Your task to perform on an android device: I want to rename a file related to my photo.
Image 0: 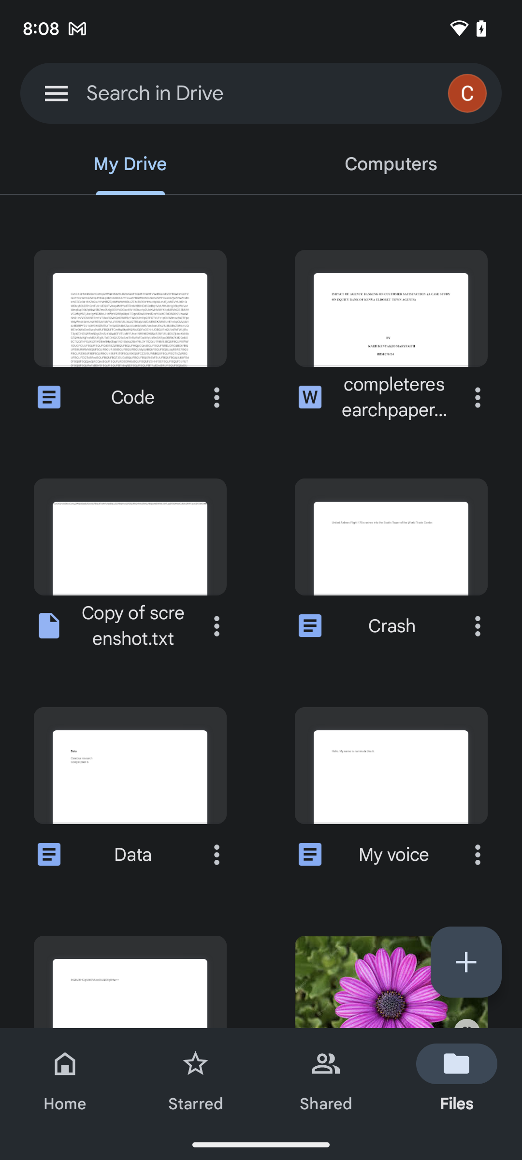
Scroll down on the screen.
Step 0: scroll down
Image 1: 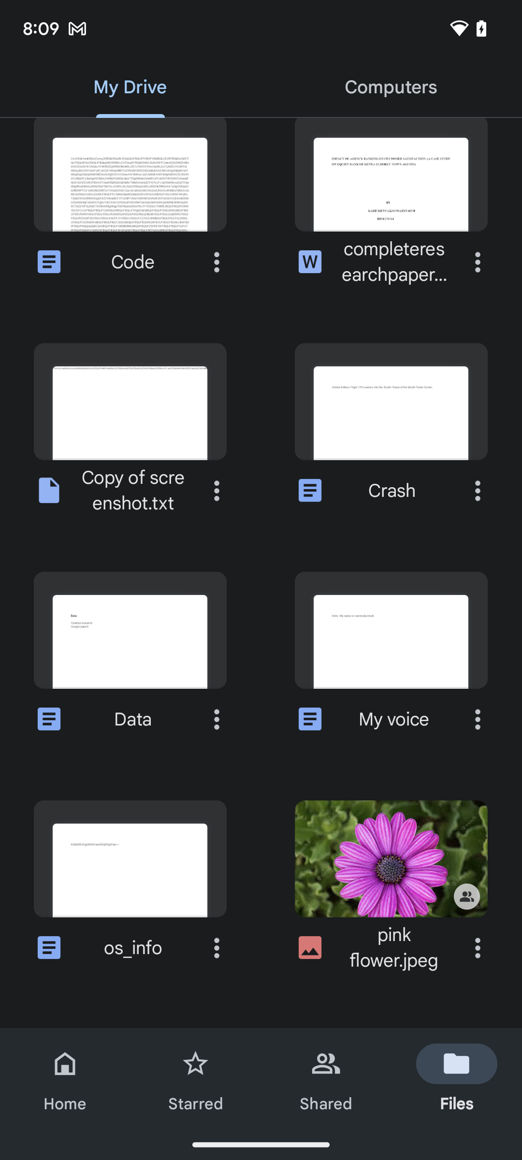
Scroll down on the screen.
Step 1: scroll down
Image 2: 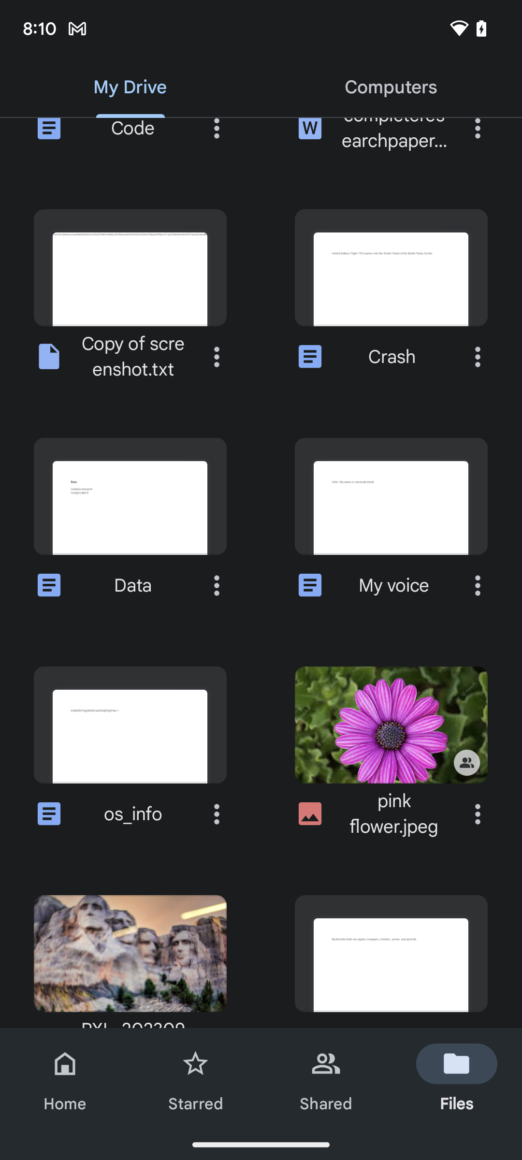
Scroll down on the screen.
Step 2: scroll down
Image 3: 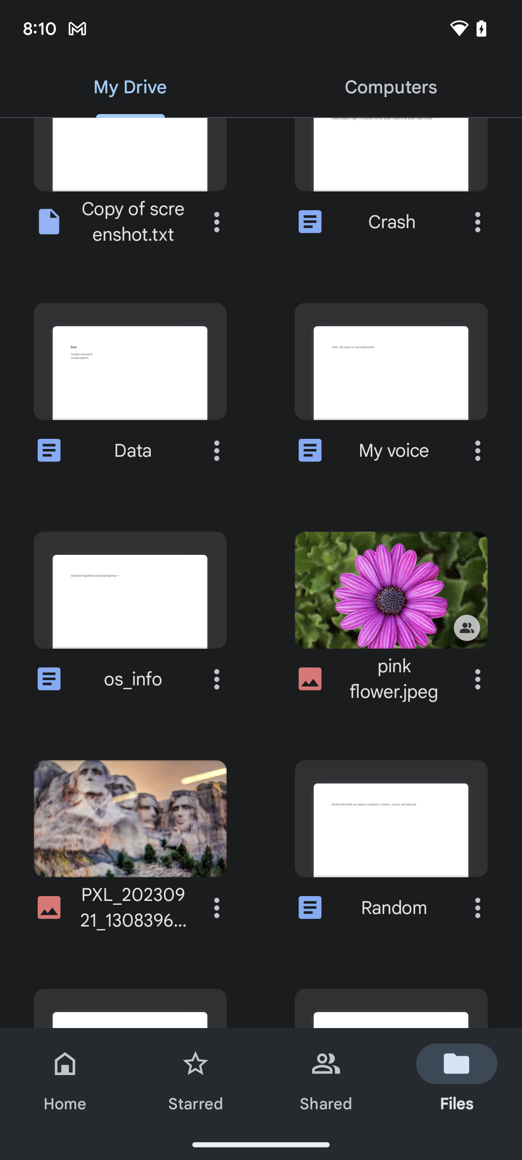
Click on the three dots on the screen.
Step 3: click (217, 907)
Image 4: 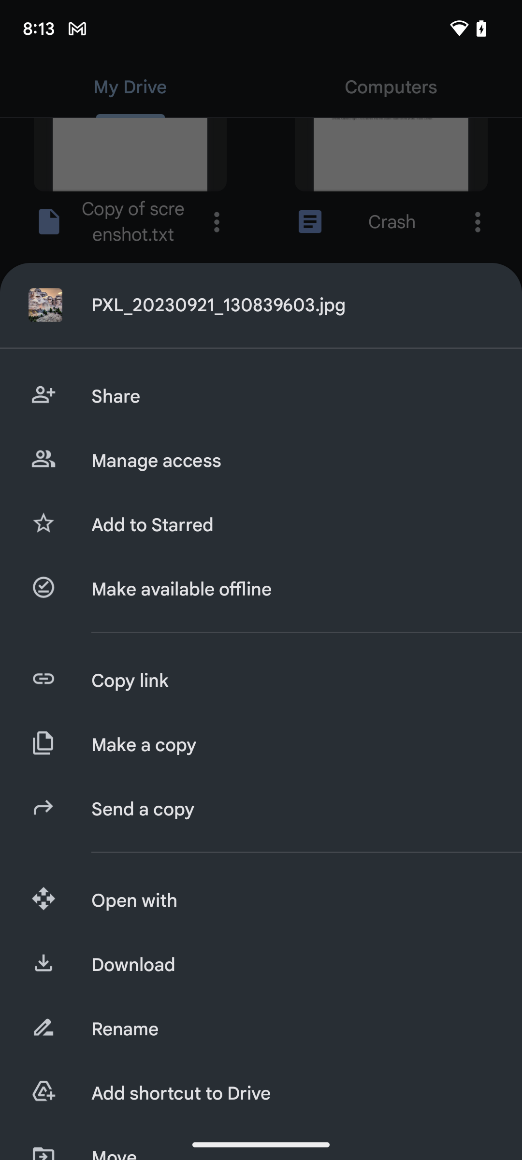
Click on the Rename icon on the screen.
Step 4: click (291, 1029)
Image 5: 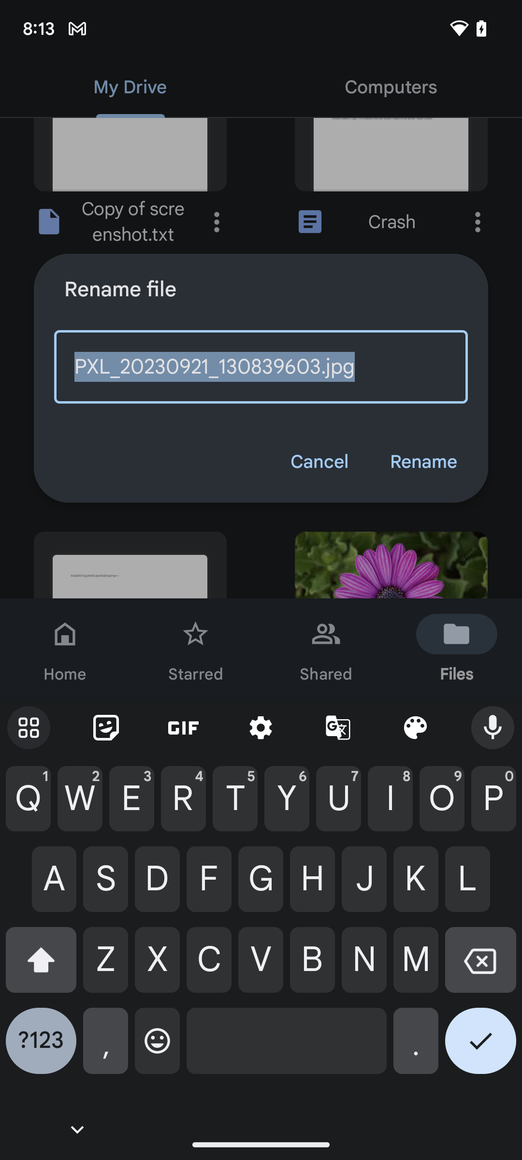
Type Photo on the screen.
Step 5: type "Photo"
Image 6: 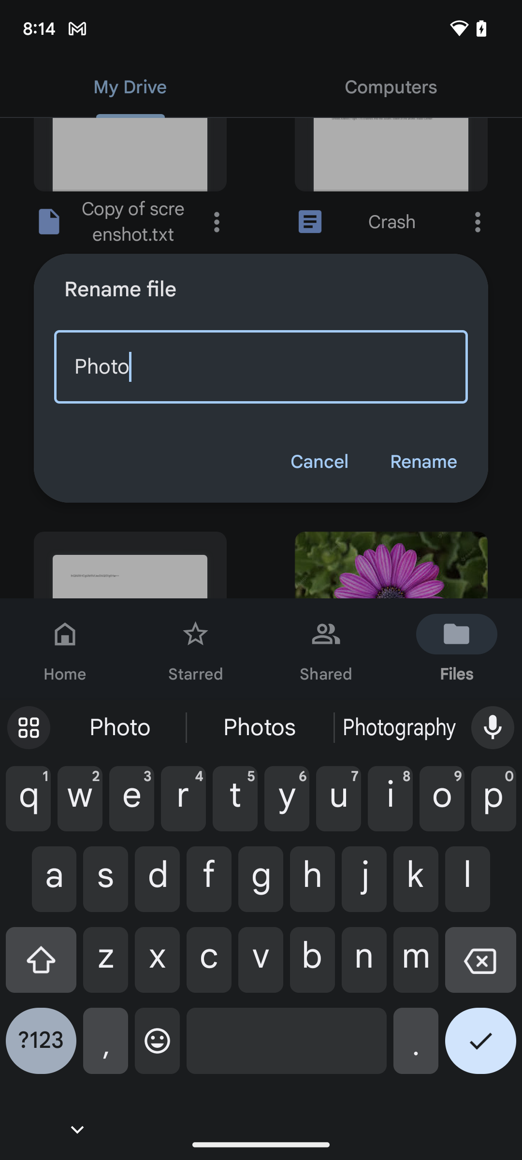
Click on the Rename button on the screen.
Step 6: click (423, 462)
Image 7: 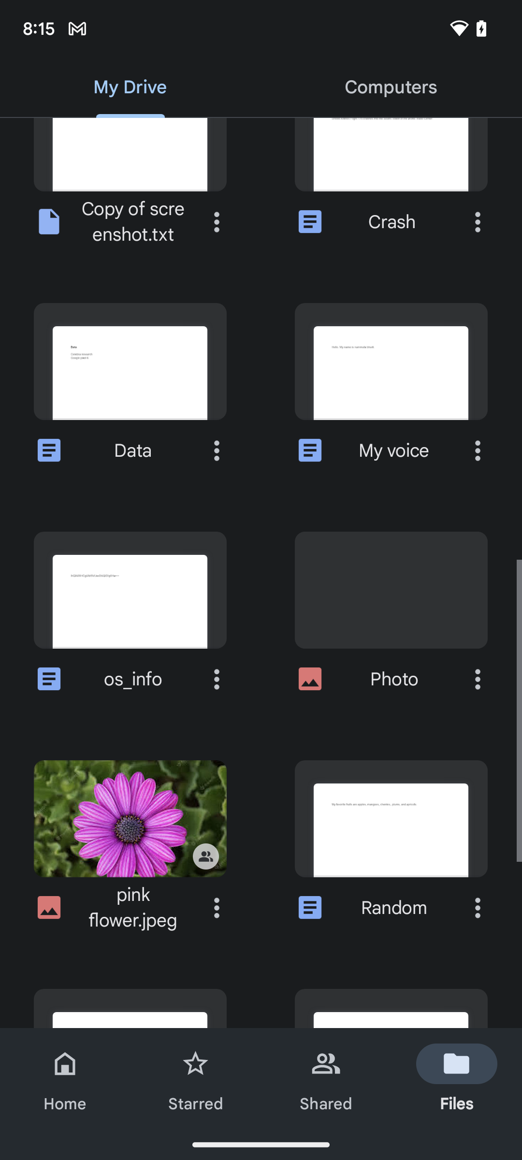
Click on the Rename button on the screen.
Step 7: wait